Your task to perform on an android device: I am getting some technical issues with my phone and it requires some technical services and i am afraid that my data could be lost , and upload all the study files to Google Drive .
Image 0: 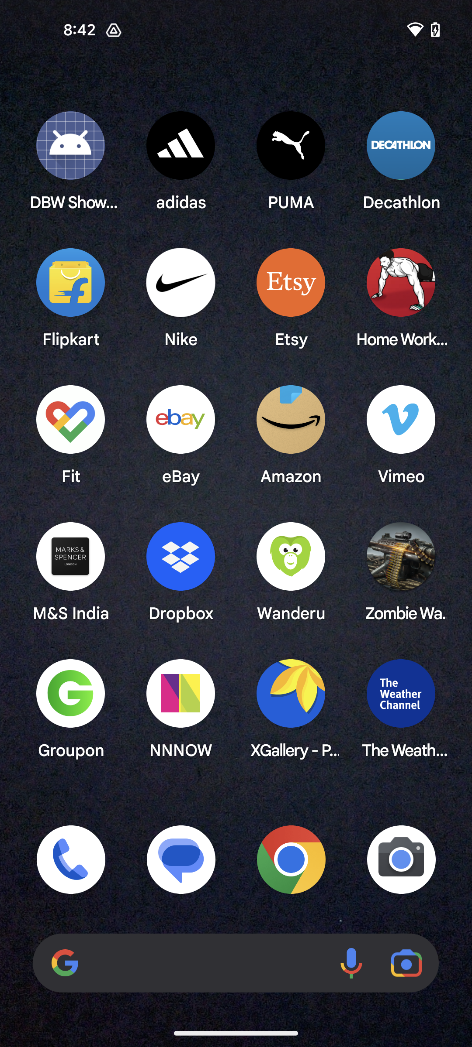
Open the Google Drive app
Step 0: open app "Drive"
Image 1: 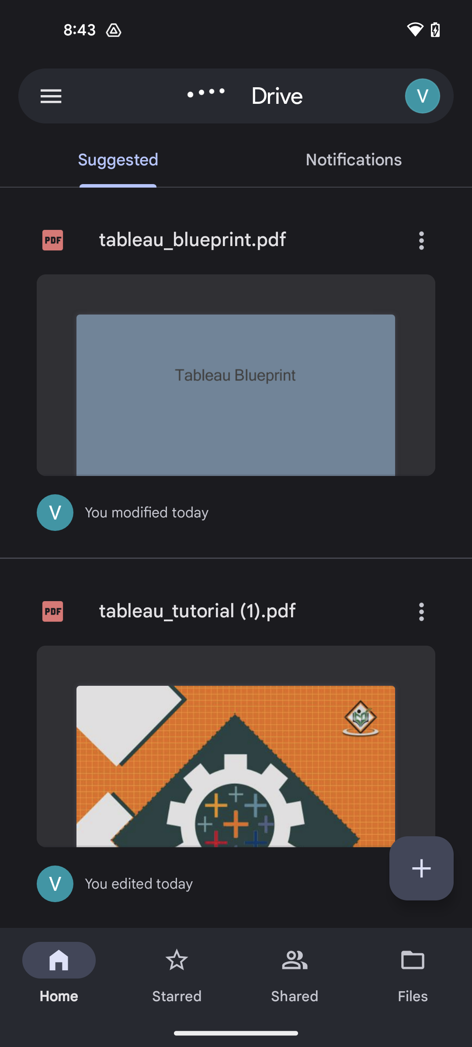
Click on the plus icon at the bottom right corner of the screen
Step 1: click (421, 868)
Image 2: 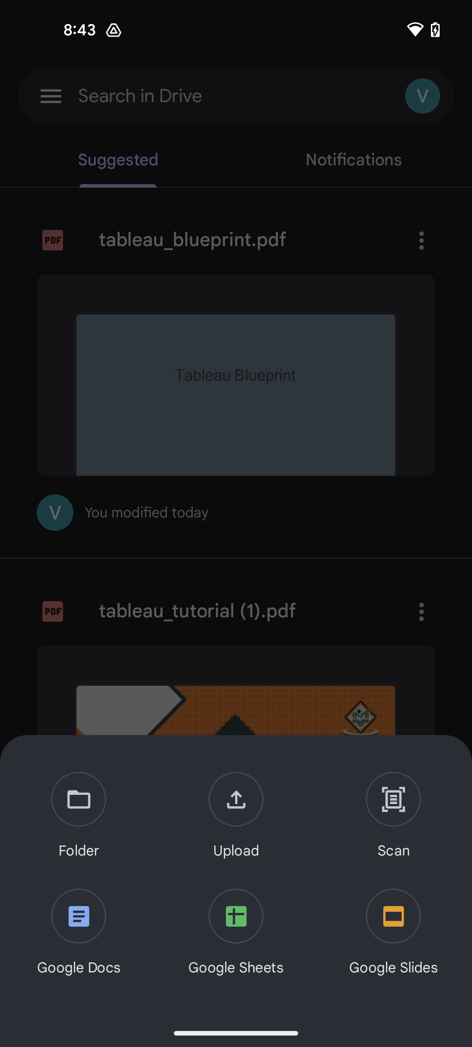
Click on the Upload button
Step 2: click (236, 816)
Image 3: 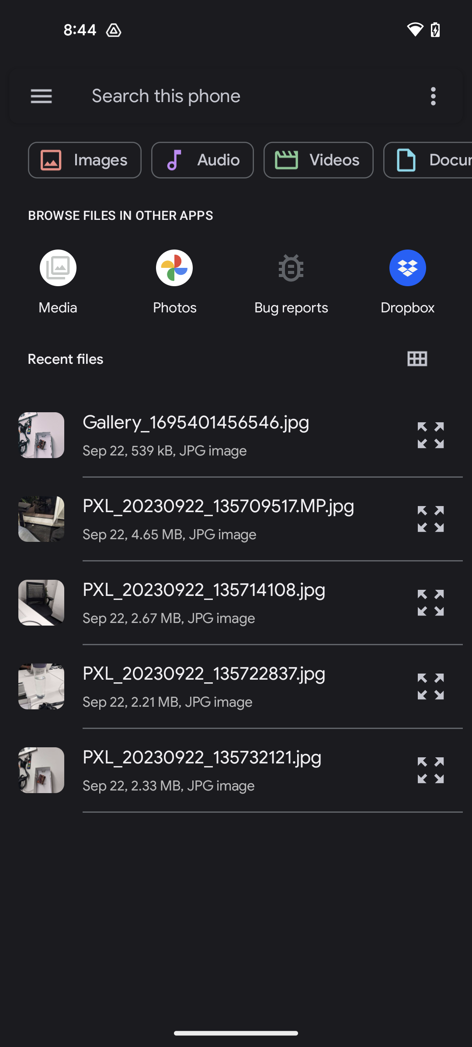
Go to the documents category
Step 3: click (427, 160)
Image 4: 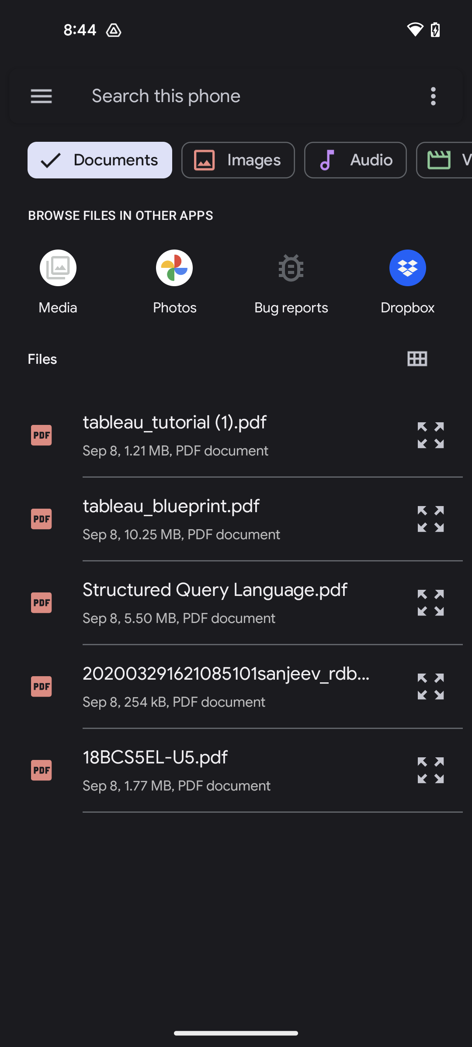
Click on the three dots more button at the top right corner of the screen
Step 4: click (435, 96)
Image 5: 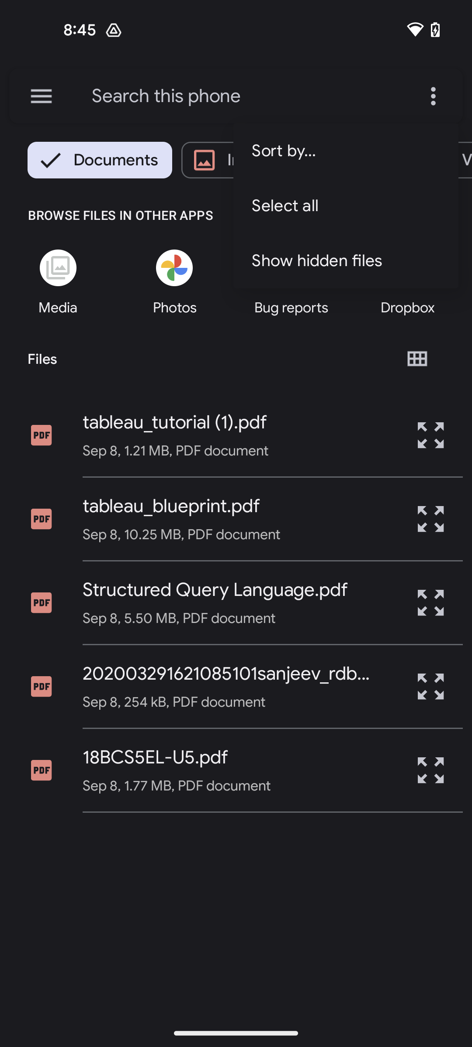
Click on the Select all option
Step 5: click (346, 205)
Image 6: 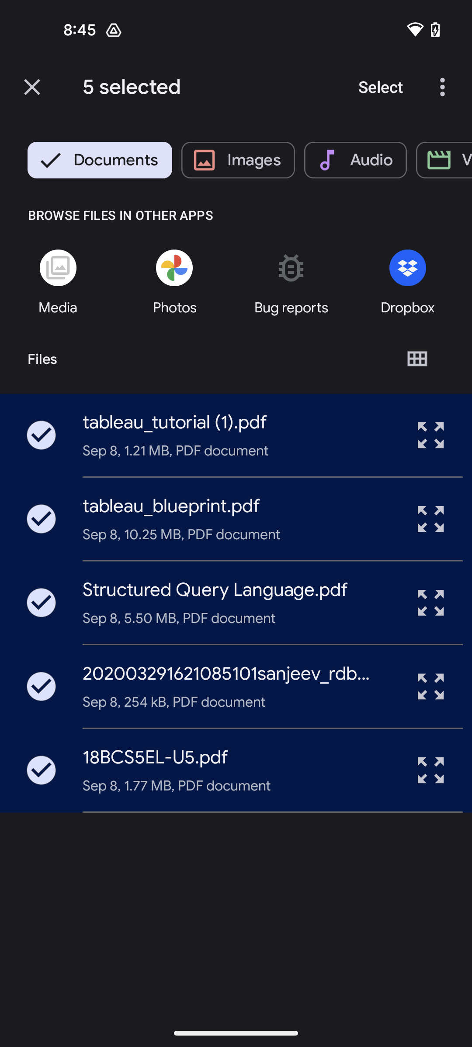
Click on the Select button at the top right of the screen
Step 6: click (380, 87)